Your task to perform on an android device: I want to view the details about the third sneaker on the list, Nike Structure 25, because it looks interesting.
Image 1: 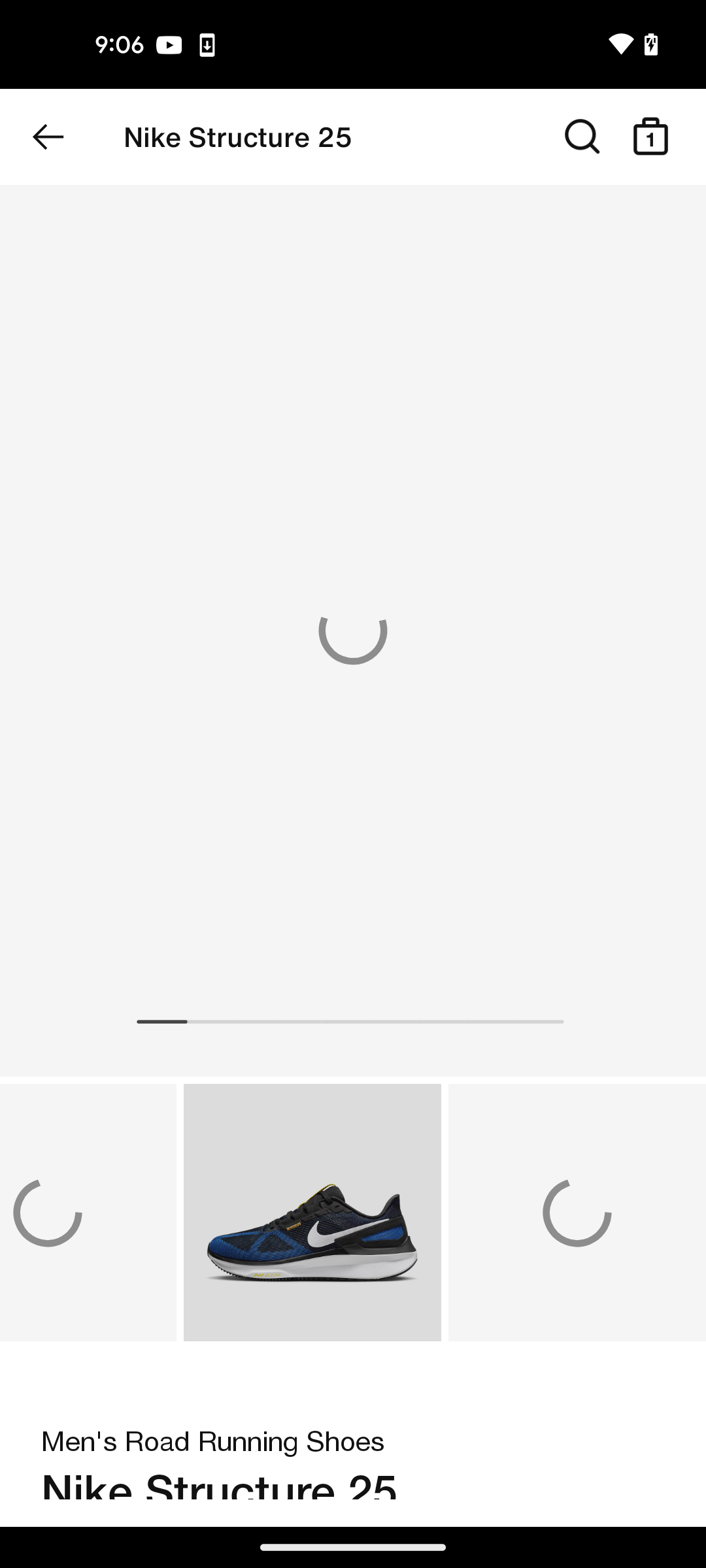
click to open the third shoe Nike Structure 25
Step 1: wait